Your task to perform on an android device: Open the Outlook App, Select the Todoist (Pooja's Task) Email date of 8 Aug, Go to the Three Dots to Unflag the Email.
Image 0: 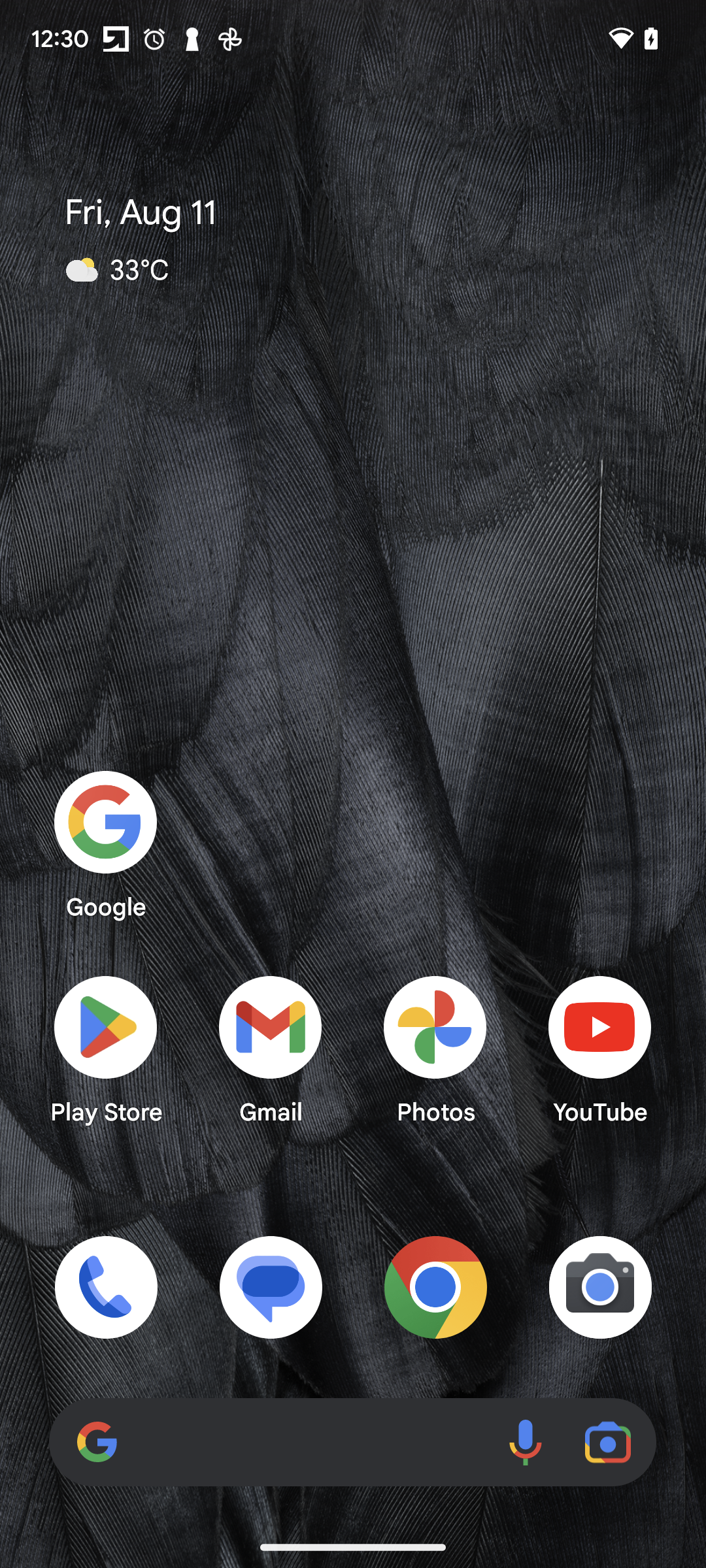
Open the Outlook app
Step 0: open app "Outlook"
Image 1: 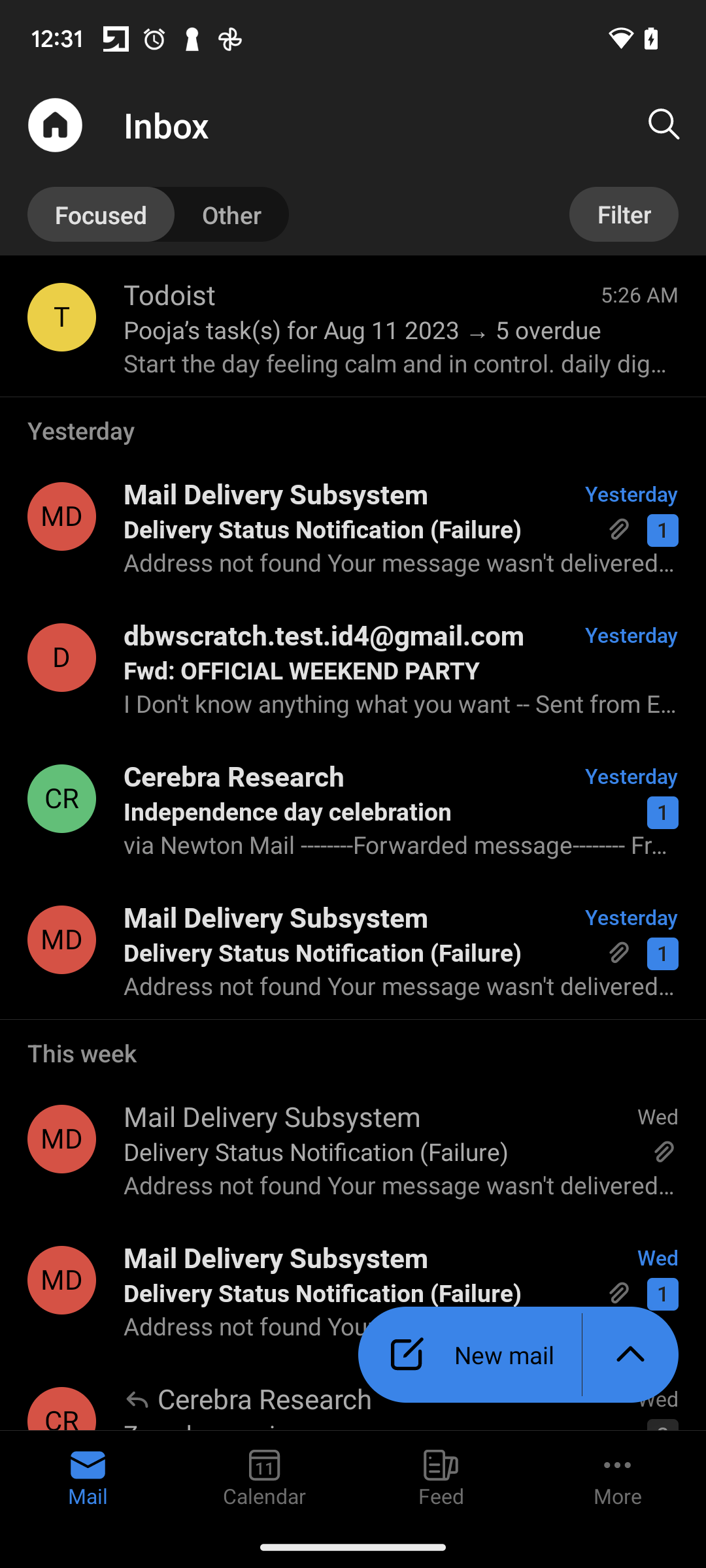
Swipe up to see the Todoist (Pooja's Task) Email date of 8 Aug
Step 1: scroll down
Image 2: 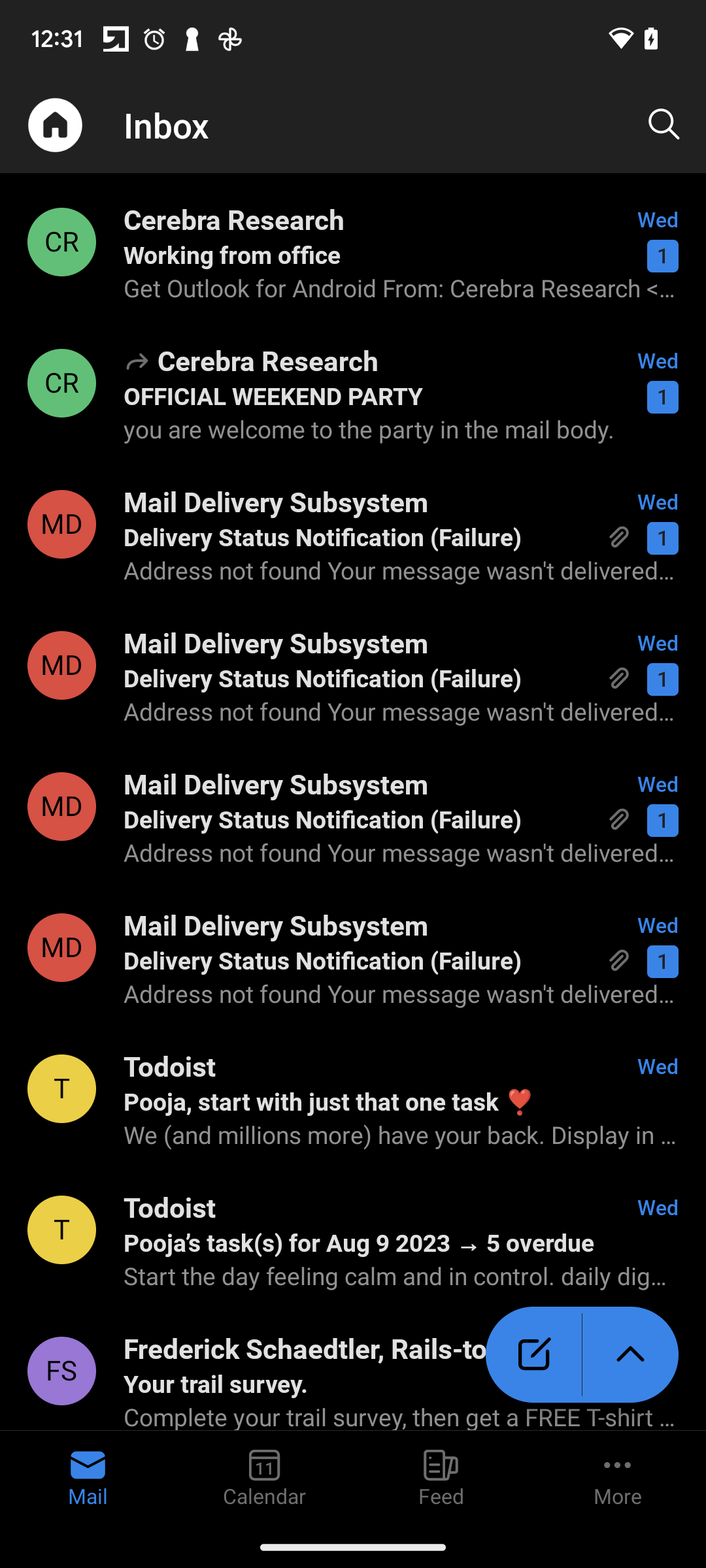
Swipe up to see the Todoist (Pooja's Task) Email date of 8 Aug
Step 2: scroll down
Image 3: 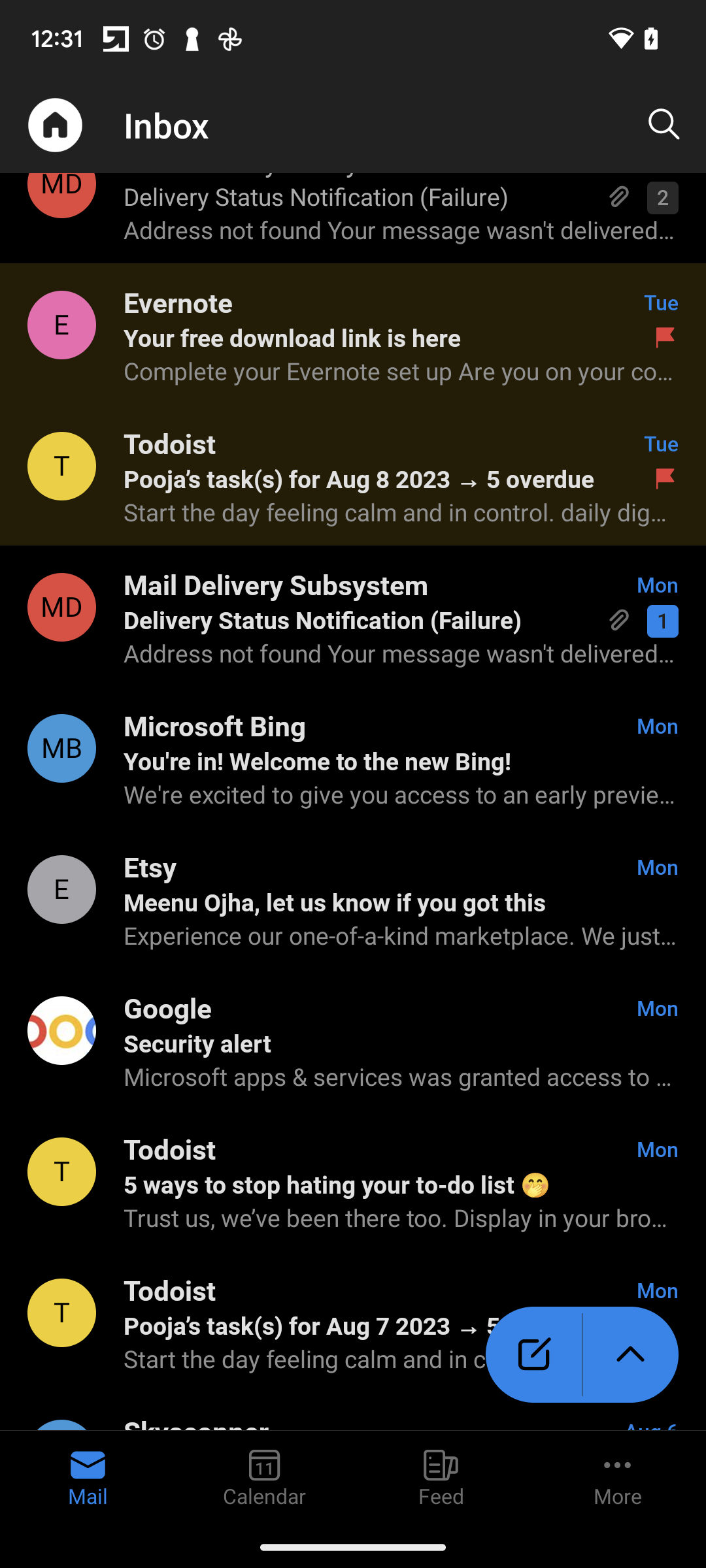
Select the Todoist (Pooja's Task) Email date of 8 Aug
Step 3: click (61, 466)
Image 4: 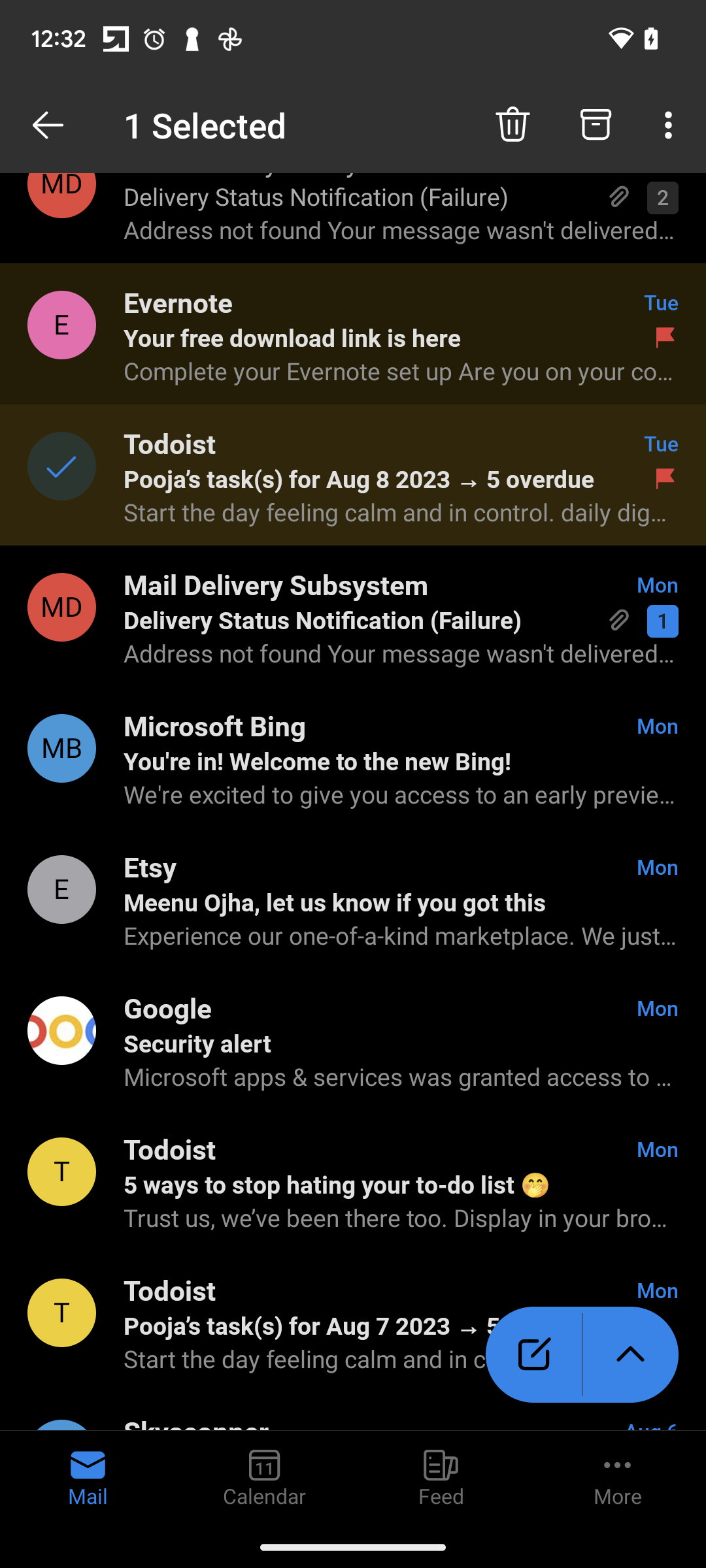
Go to the Three Dots in the Top Right Corner of the Screen 
Step 4: click (671, 125)
Image 5: 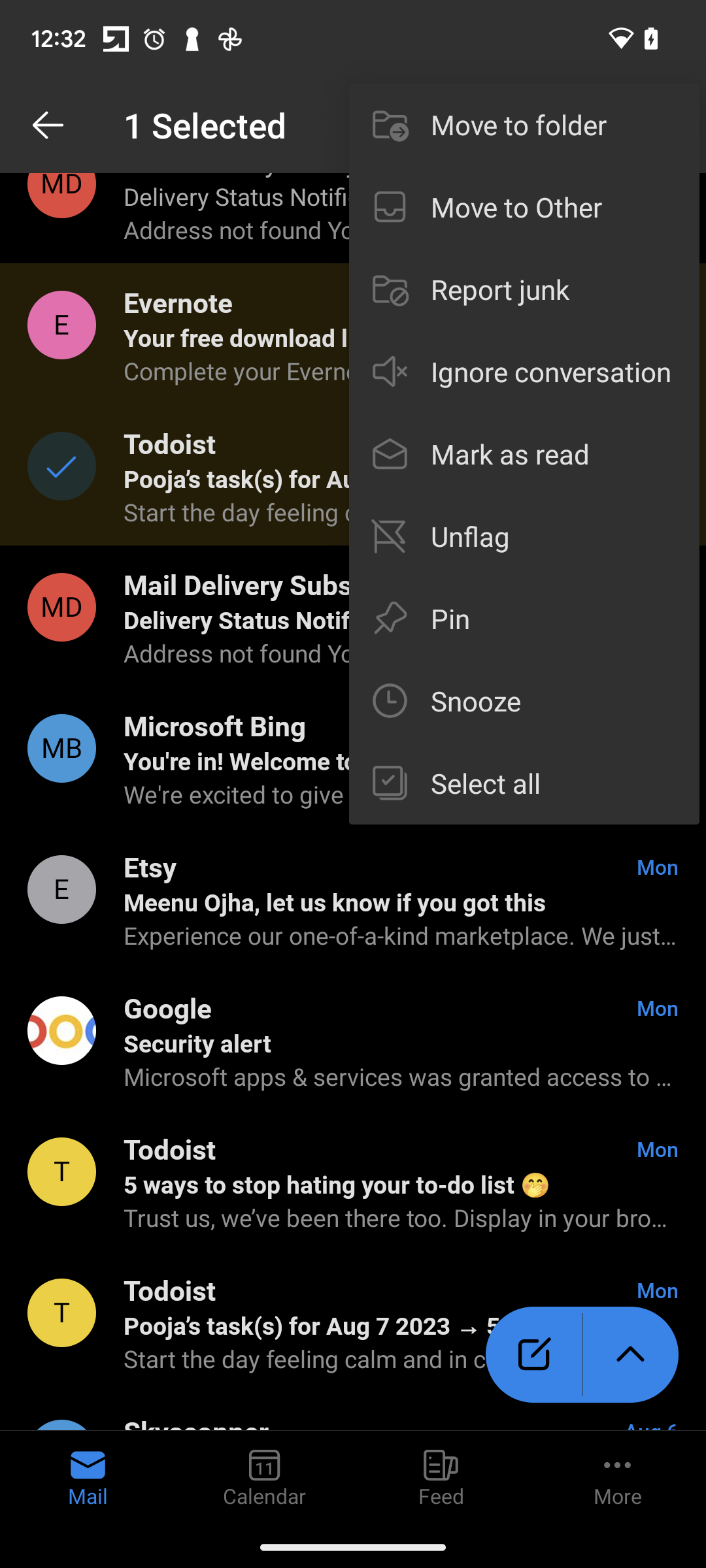
Click on the Unflag Option to Unflag  the Todoist (Pooja's Task) Email date of 8 Aug 
Step 5: click (551, 536)